Your task to perform on an android device: I want to buy a pair of sports shoes for jogging, so search for sports shoes for men in the Temu app
Image 0: 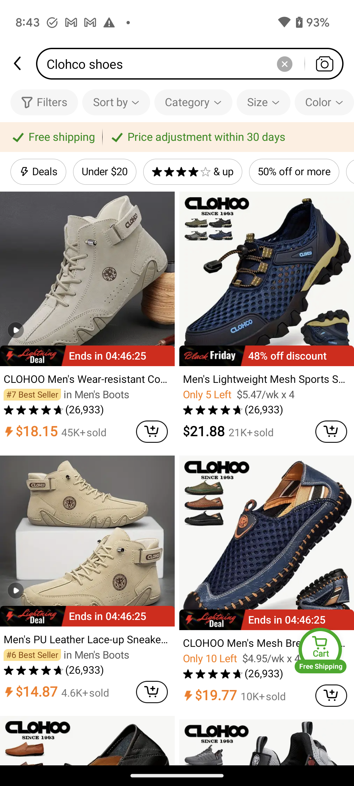
Click on the search bar at the top of the screen to search for the sports shoes.
Step 0: click (193, 64)
Image 1: 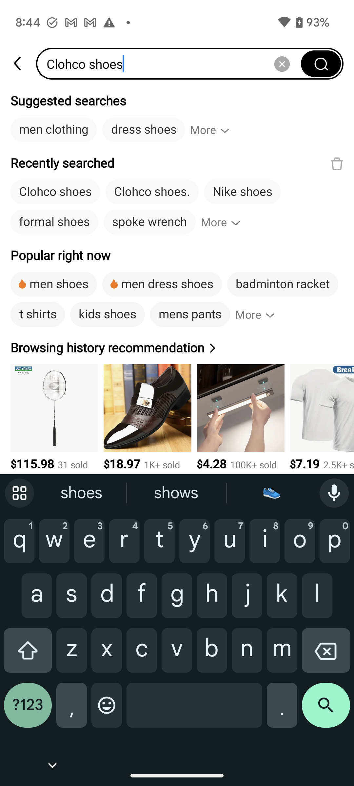
Click on the cross icon to clear the search bar.
Step 1: click (282, 64)
Image 2: 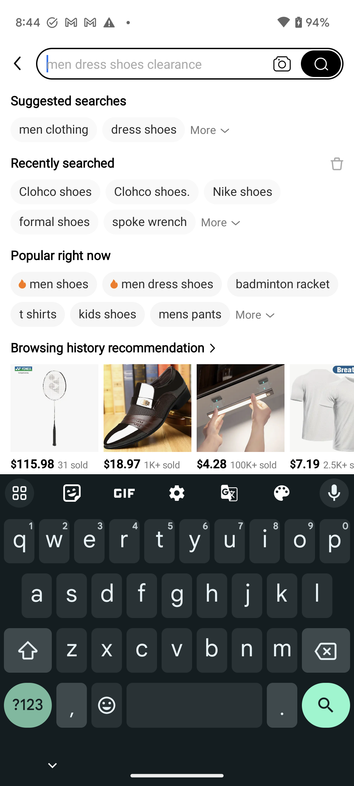
Type sports shoes in the search bar.
Step 2: type "sports shoes"
Image 3: 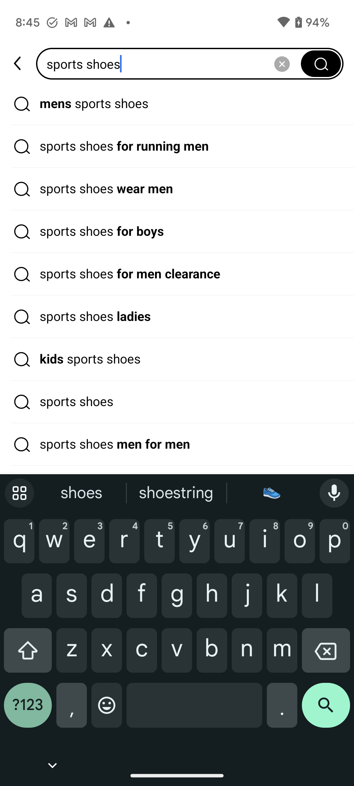
Click on the mens sports shoes to view the search result.
Step 3: click (94, 104)
Image 4: 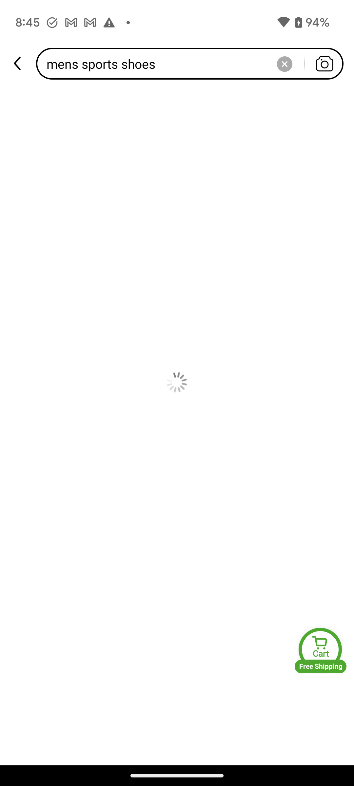
Click on the mens sports shoes to view the search result.
Step 4: wait